Your task to perform on an android device: Using the Adobe Fill & Sign app, fill the Carols Competition form with my details.
Image 0: 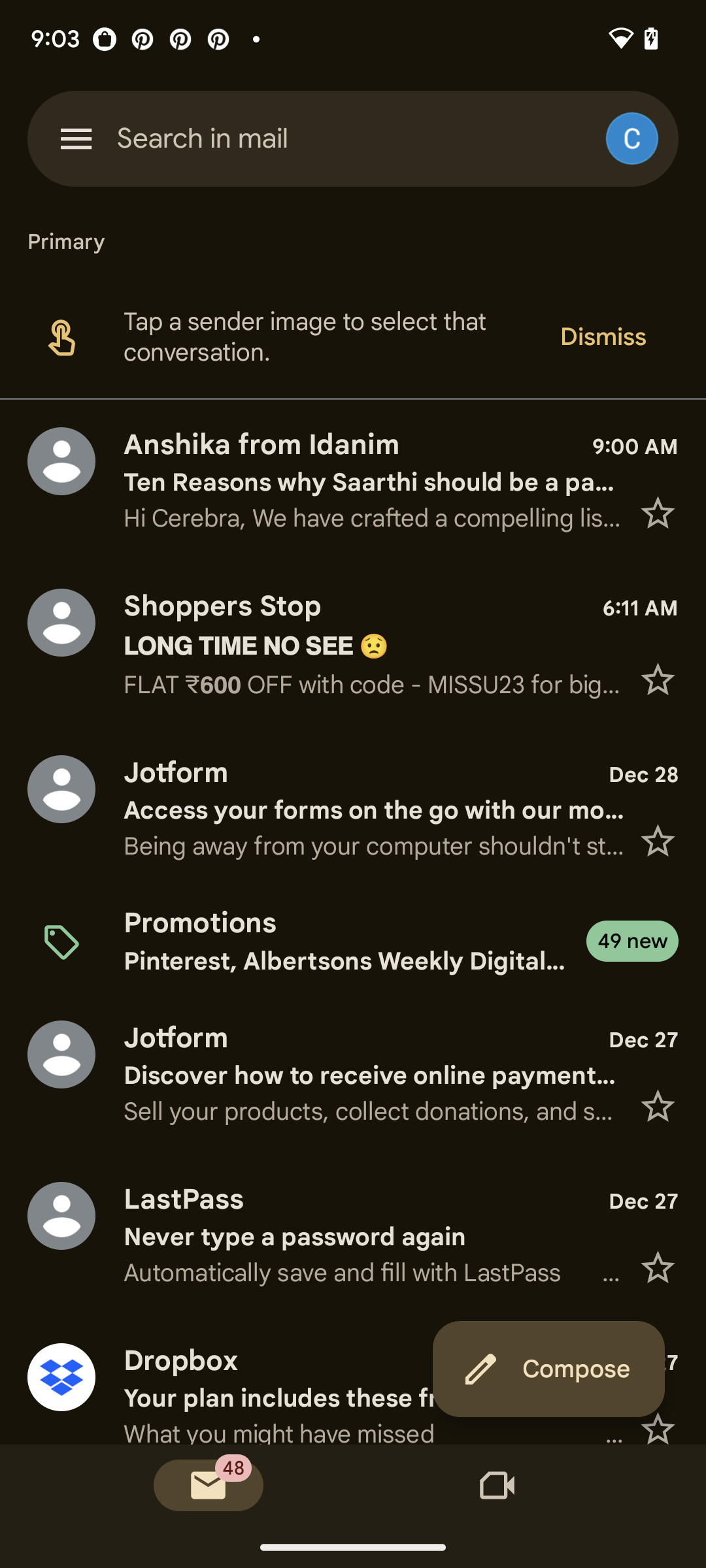
Open the Adobe Fill & Sign app.
Step 0: open app "Adobe Fill & Sign"
Image 1: 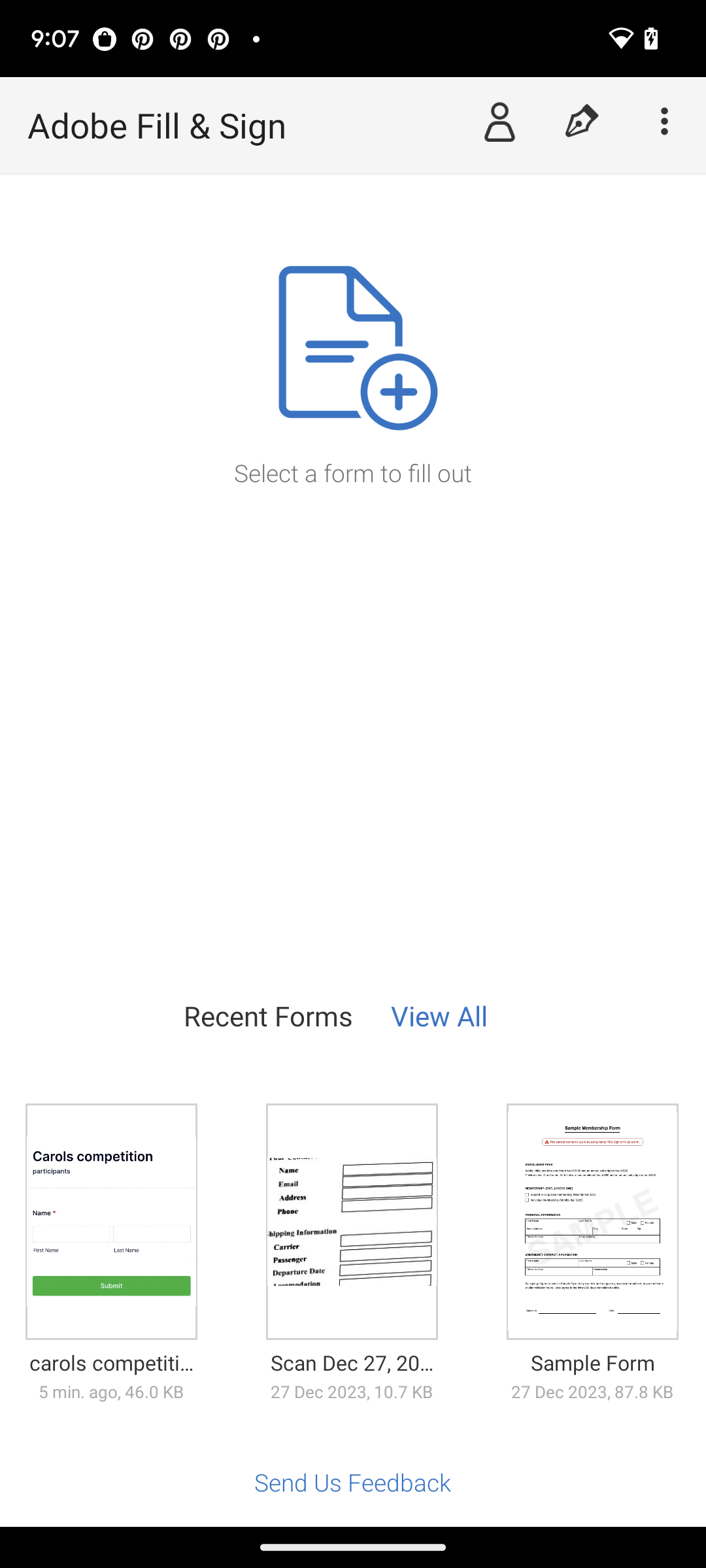
Click on the carols competition form.
Step 1: click (110, 1221)
Image 2: 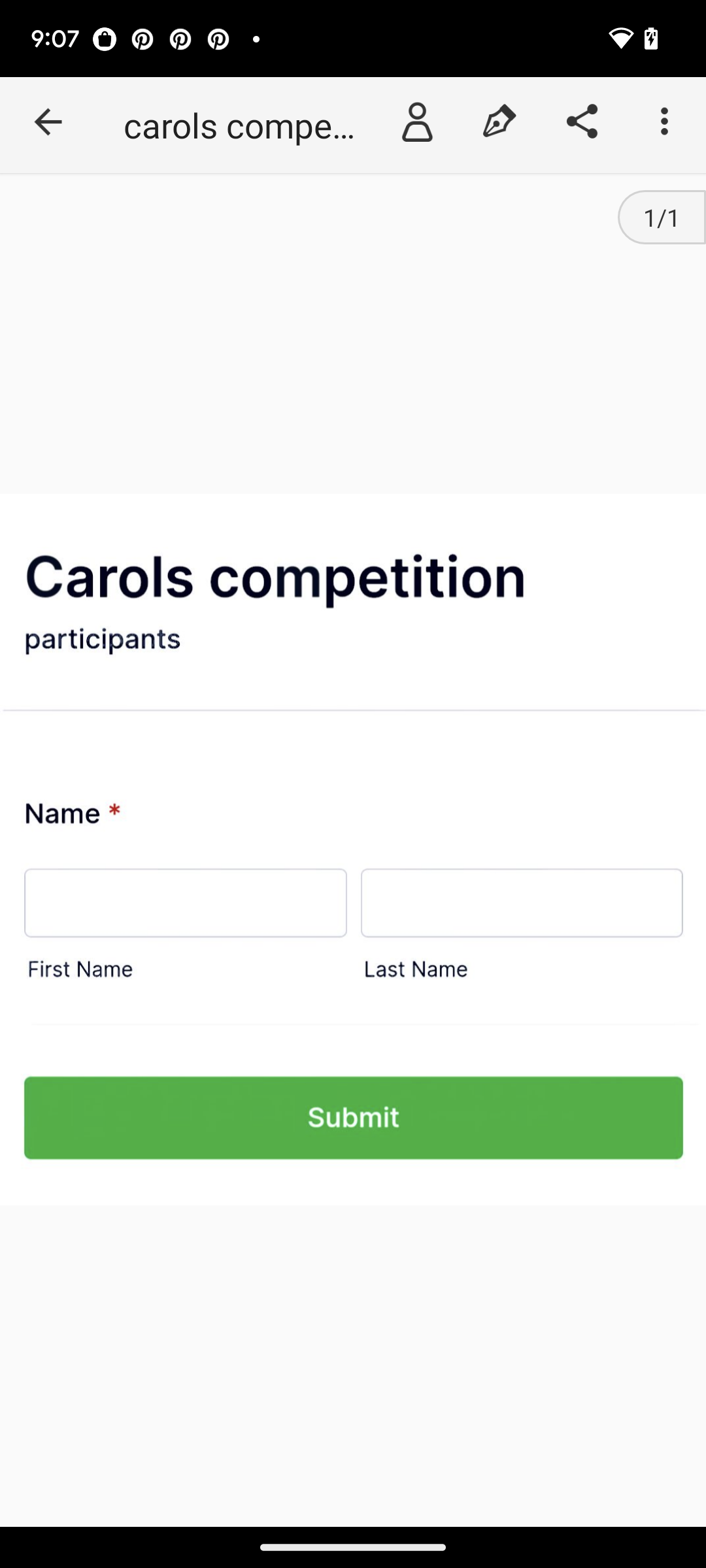
Click on the first name.
Step 2: click (353, 849)
Image 3: 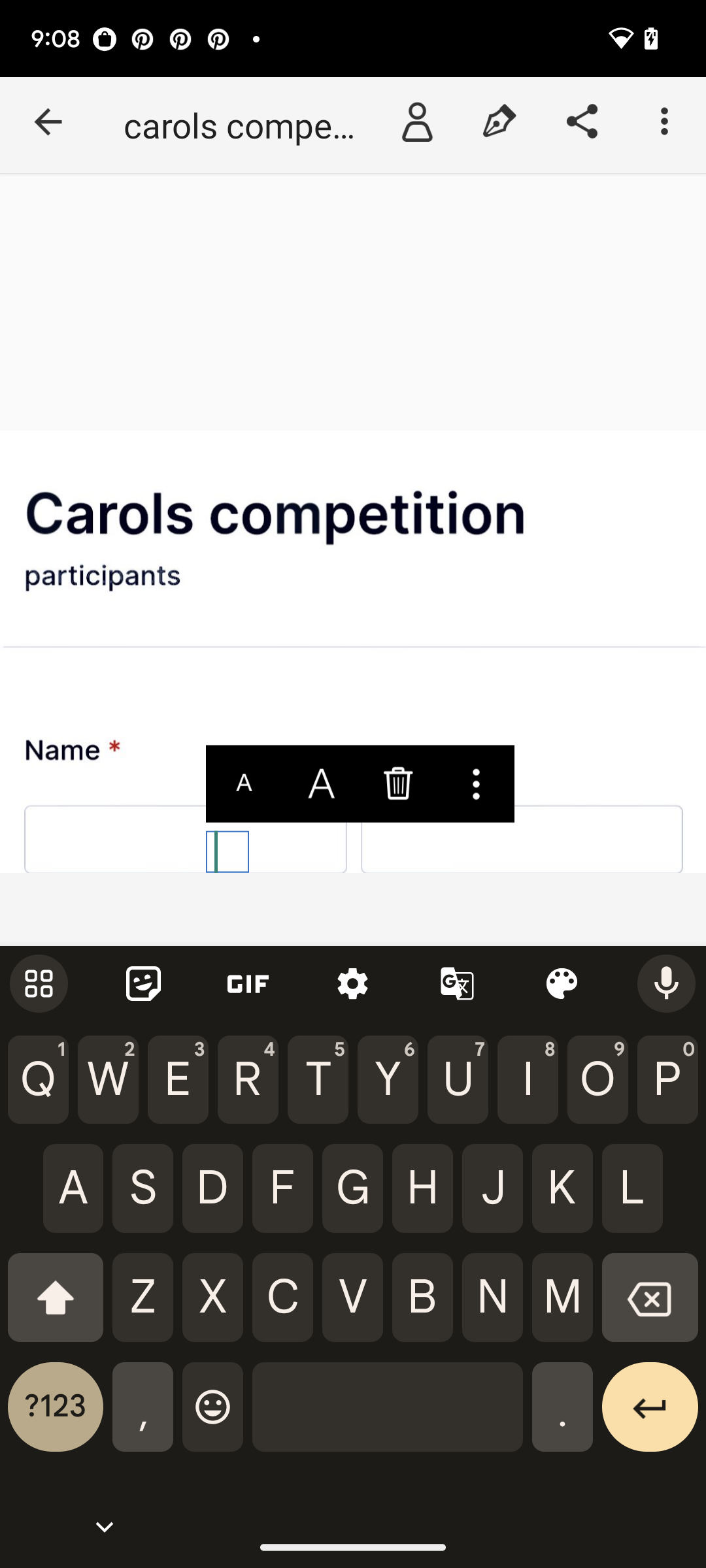
Enter the first name, Thomas.
Step 3: type "Thomas"
Image 4: 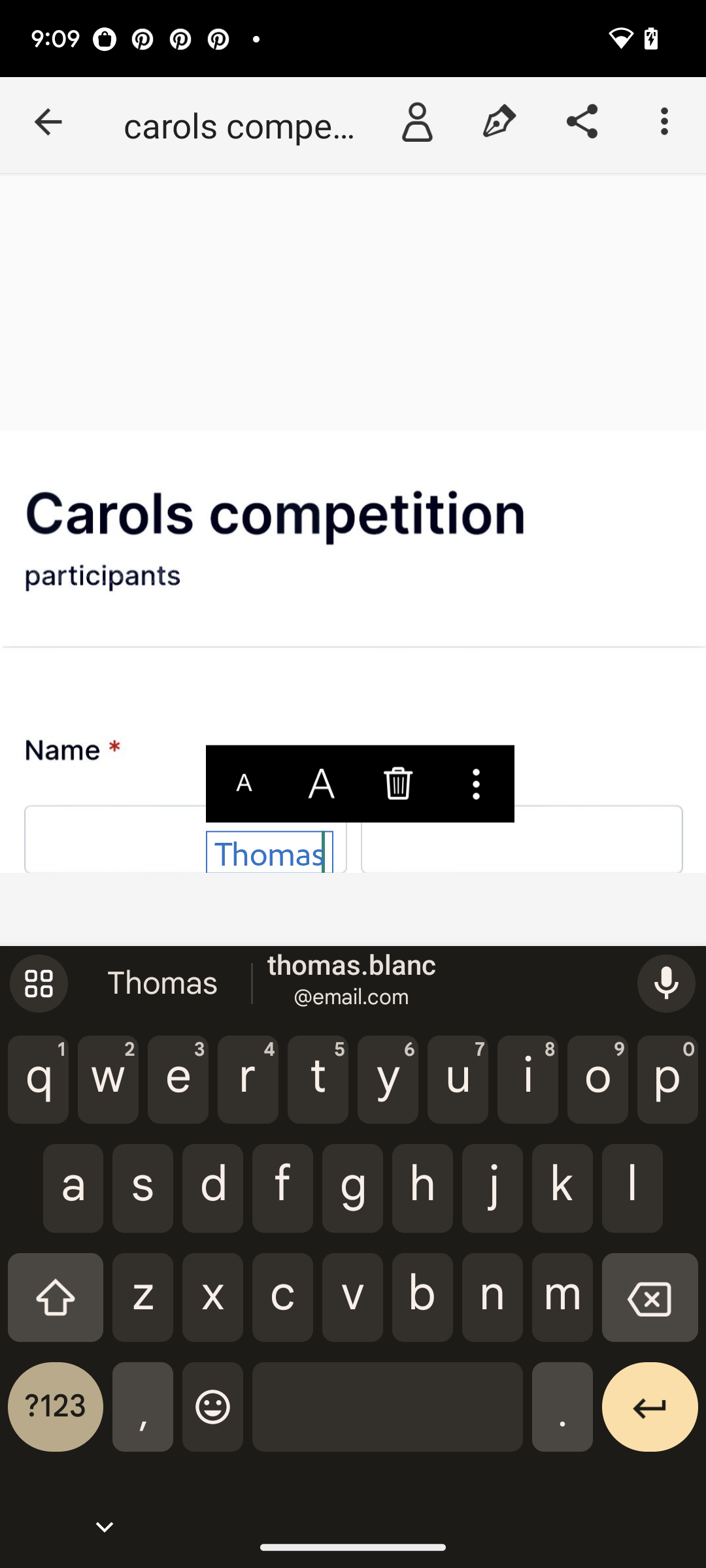
Now click on other box.
Step 4: click (353, 559)
Image 6: 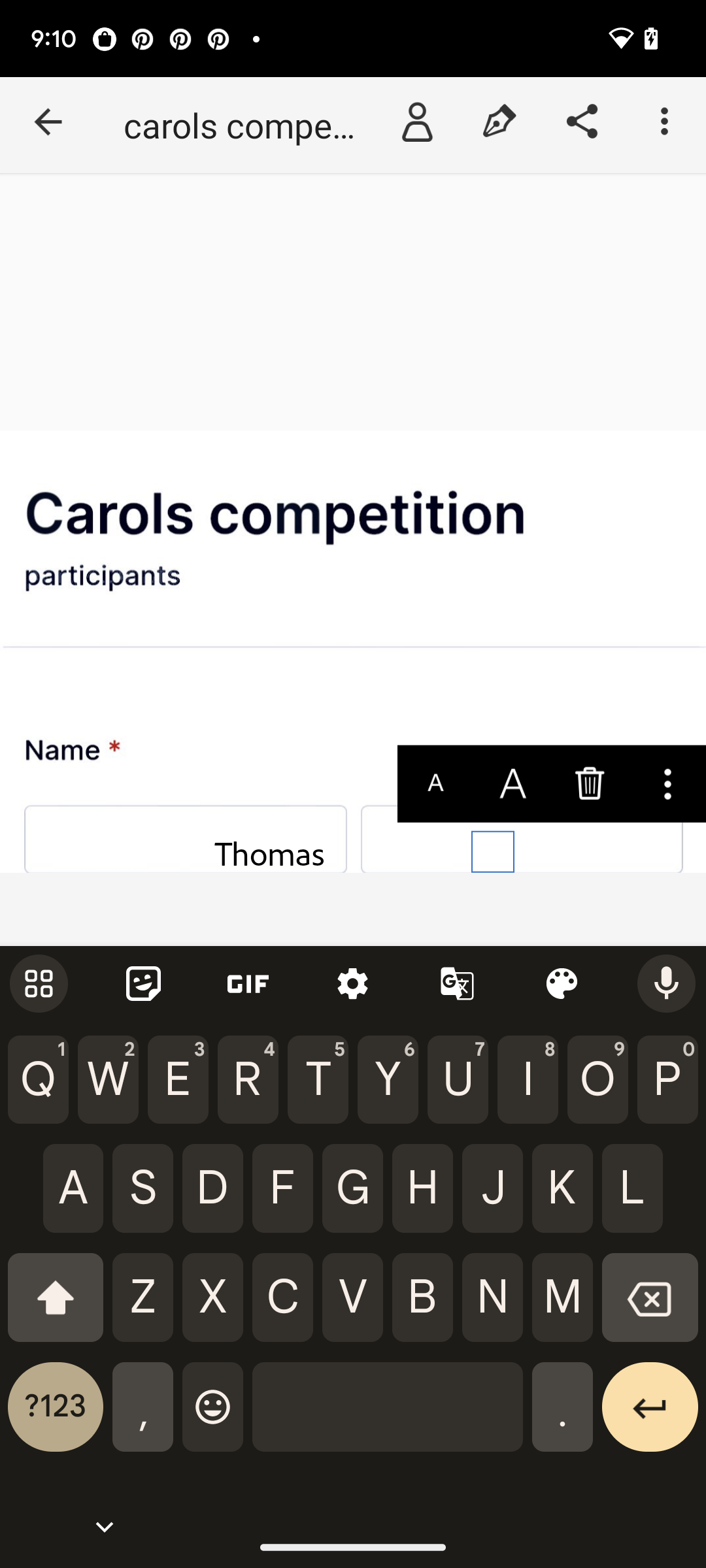
Enter the last name, Blanc.
Step 6: type "Blanc"
Image 7: 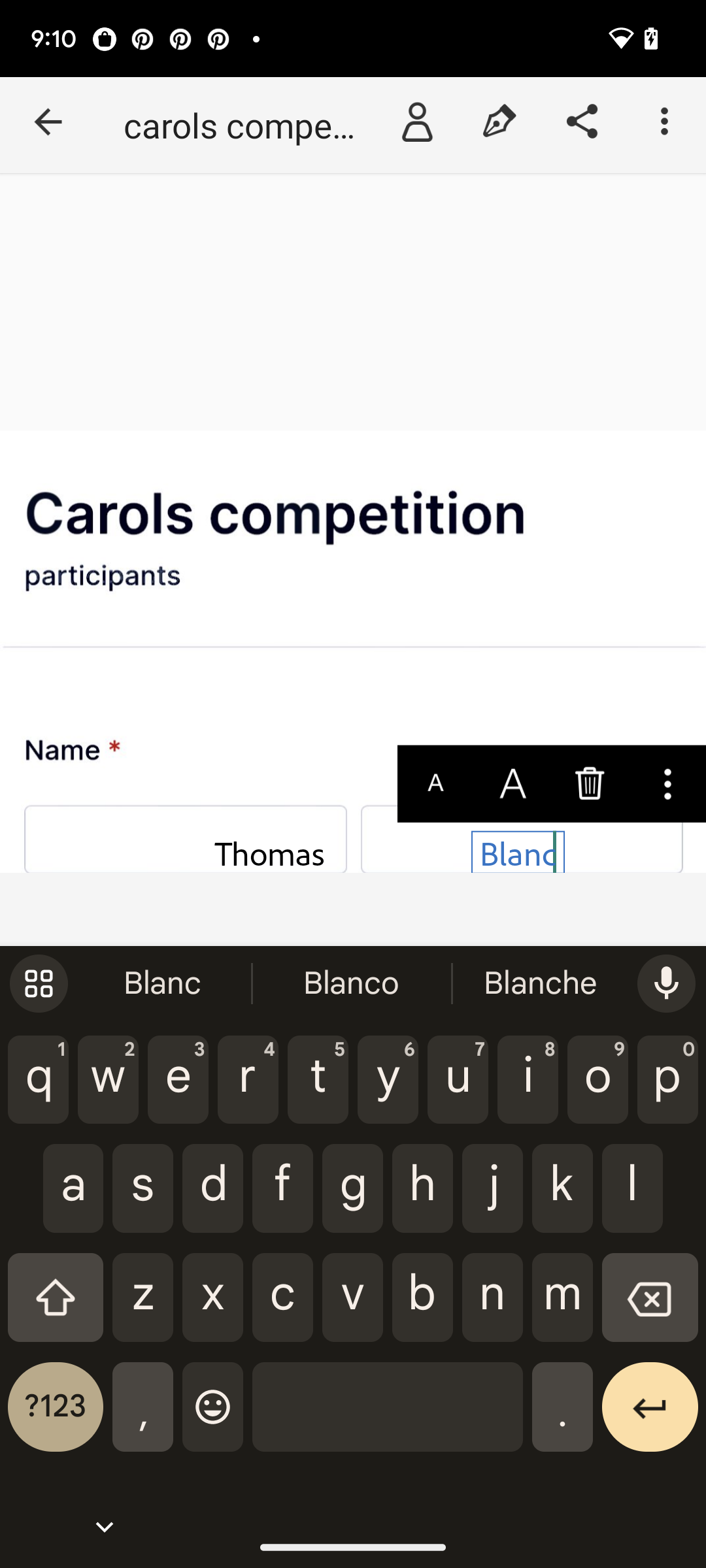
Click anywhere on the screen.
Step 7: click (353, 559)